Your task to perform on an android device: Open the California Pizza app then add a Miami Beast pizza in large size with a thin crust and add to the cart.
Image 0: 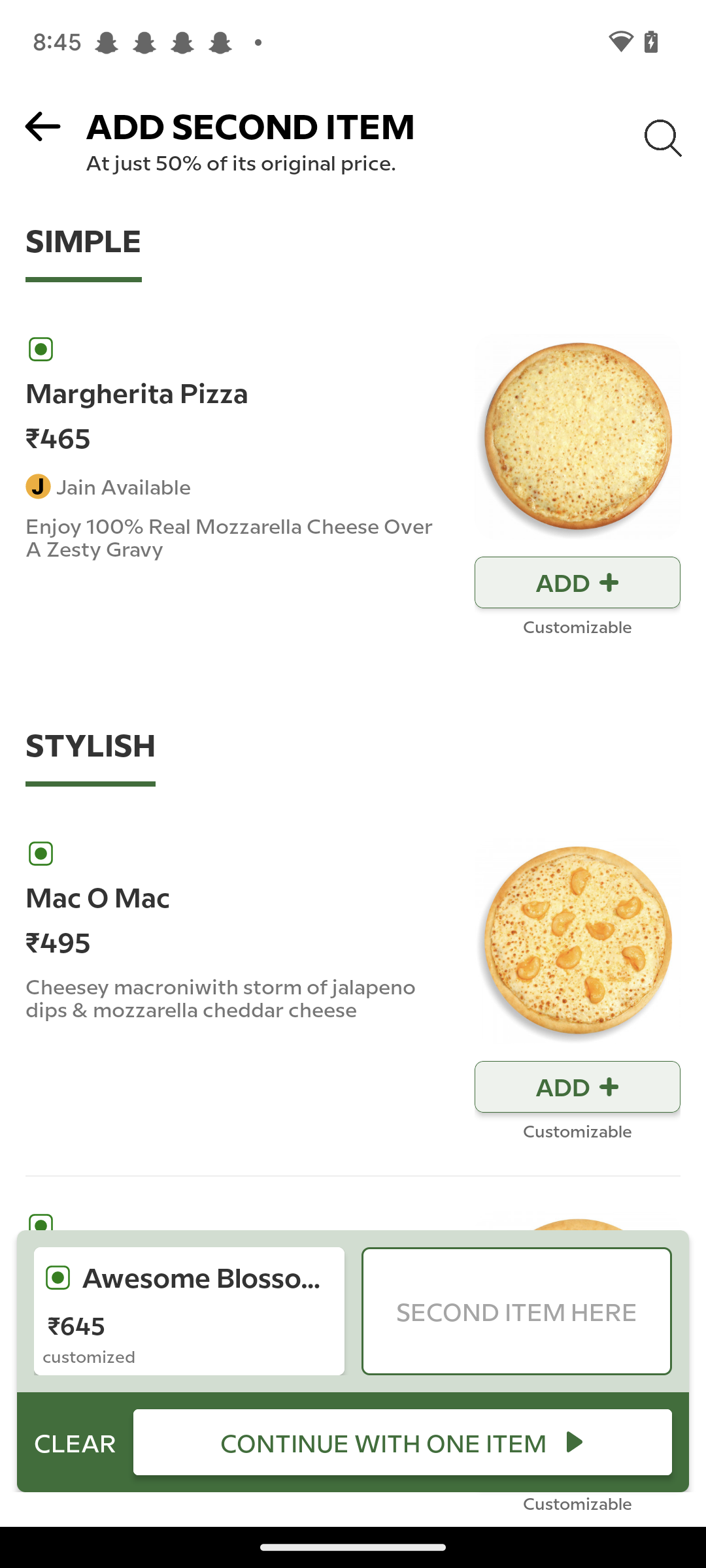
Open the California Pizza app
Step 0: open app "California Pizza"
Image 1: 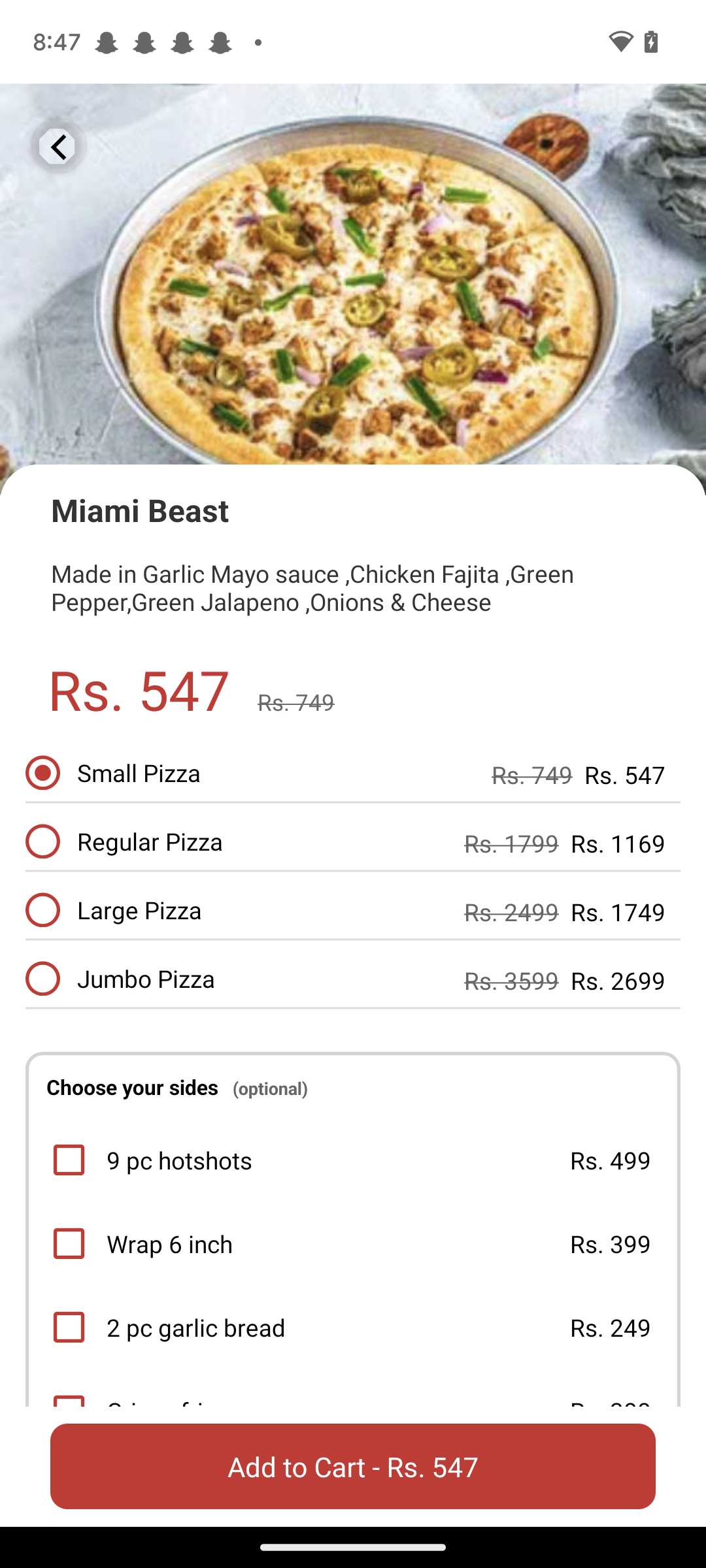
click on the large pizza option
Step 1: click (270, 909)
Image 2: 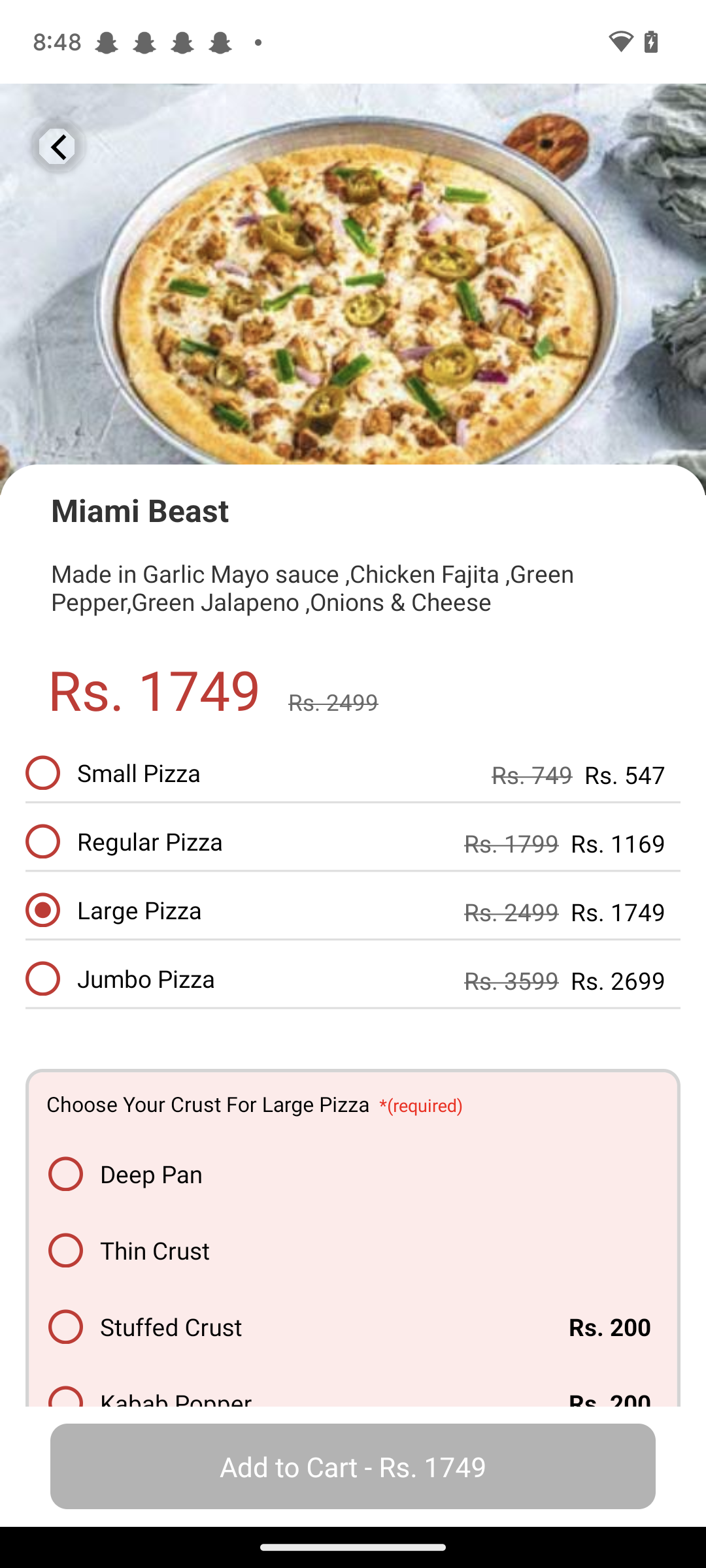
Click on the thin crust option
Step 2: click (353, 1249)
Image 3: 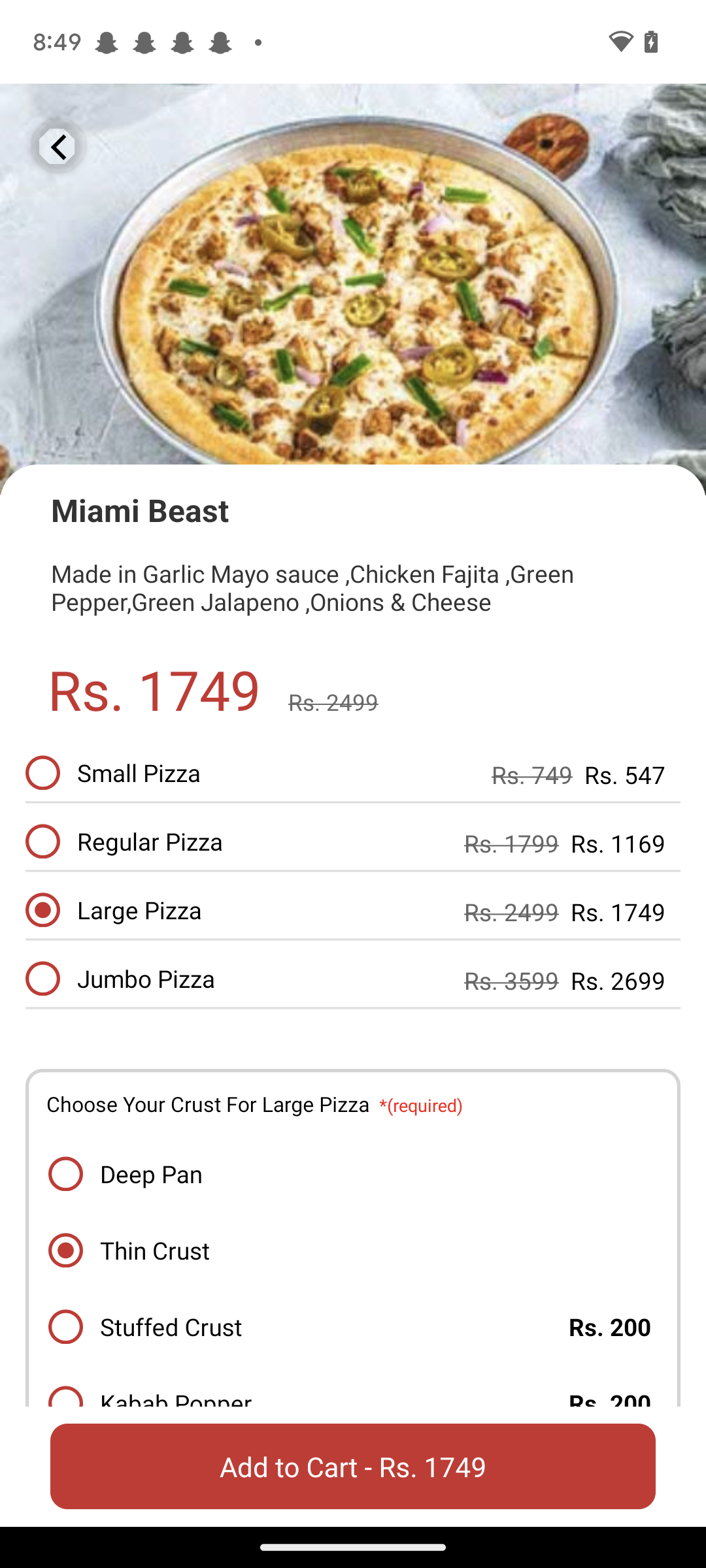
Click on the add to cart button
Step 3: click (353, 1466)